Your task to perform on an android device: As I like black M size Van Heusen Party shirt for myself I would like to compare it's prices with others.
Image 0: 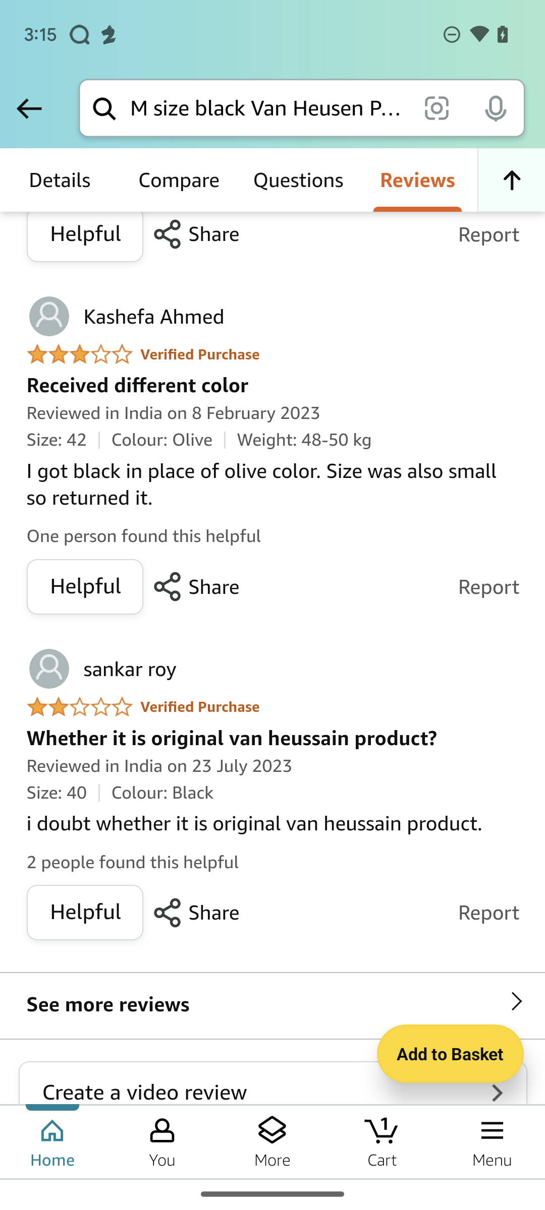
Click on the compare option on the top of the screen.
Step 0: click (143, 184)
Image 1: 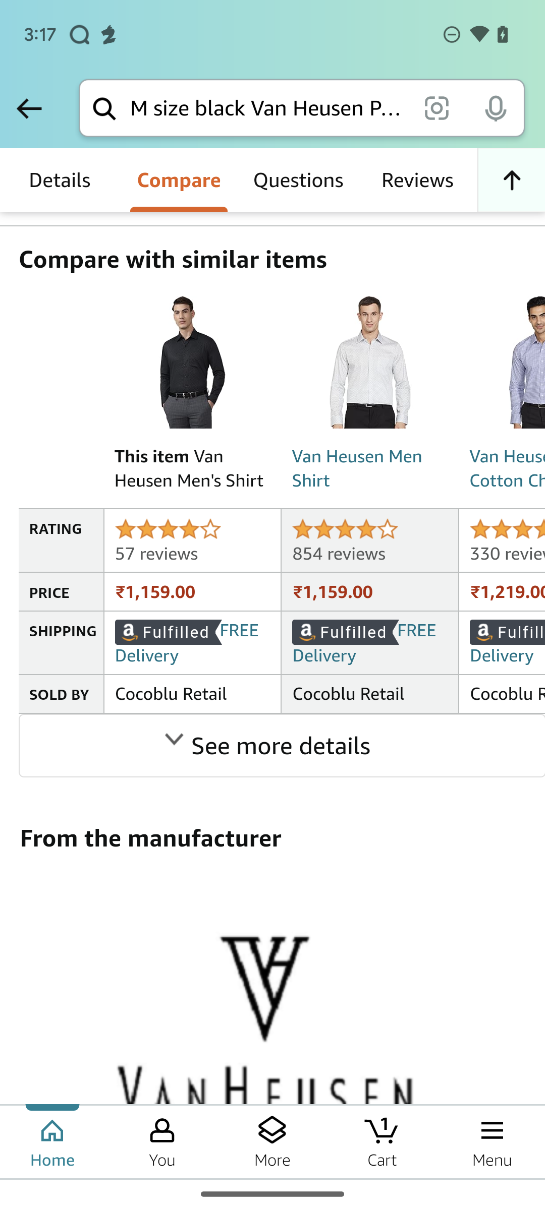
Swipe left on the shirts comparison table to view more.
Step 1: scroll right